Your task to perform on an android device: I would like to add the Nike Precision 6 to the wishlist.
Image 0: 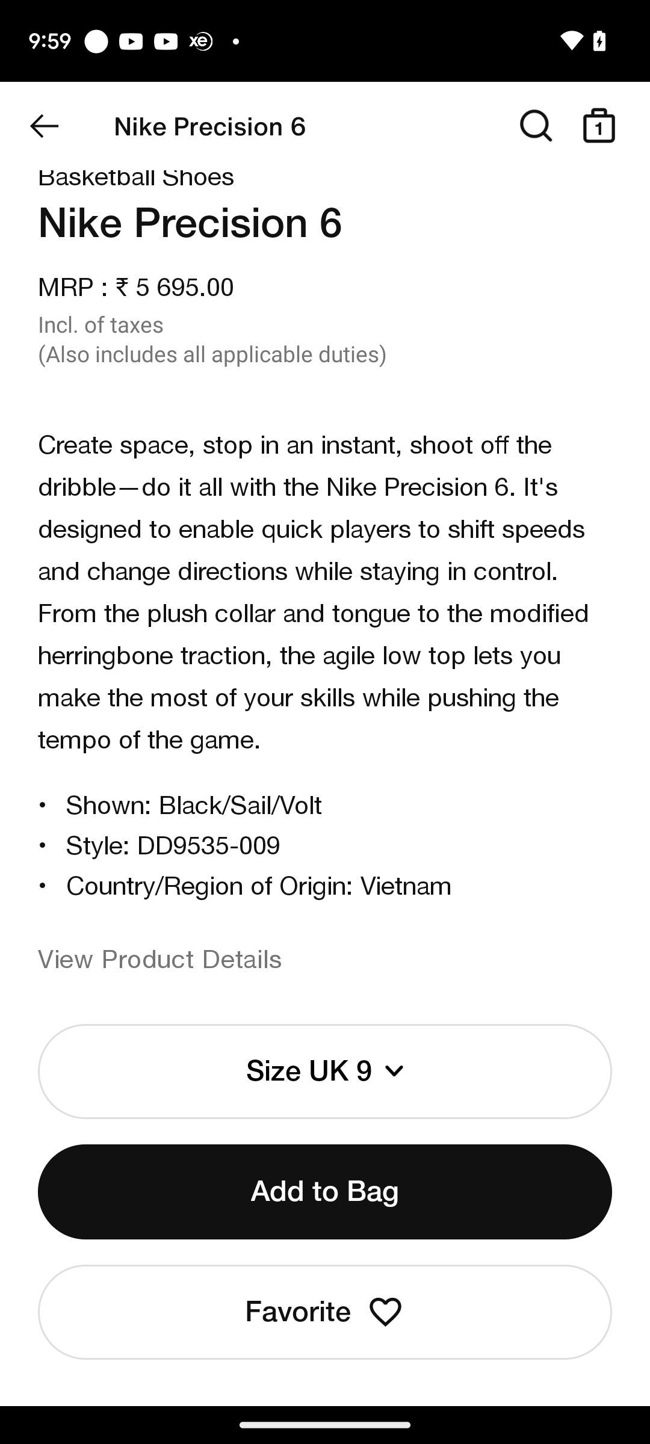
Click on the favourite icon at the bottom of the screen
Step 0: click (324, 1312)